Your task to perform on an android device: Go to the ZVV app, tap on a search bar, and search for buses available from "Krone, Oberburg 1, 8158 Regensberg (1)" to "Riedikon, Dorf", on August 12, 2023, at 12:00 PM.
Image 0: 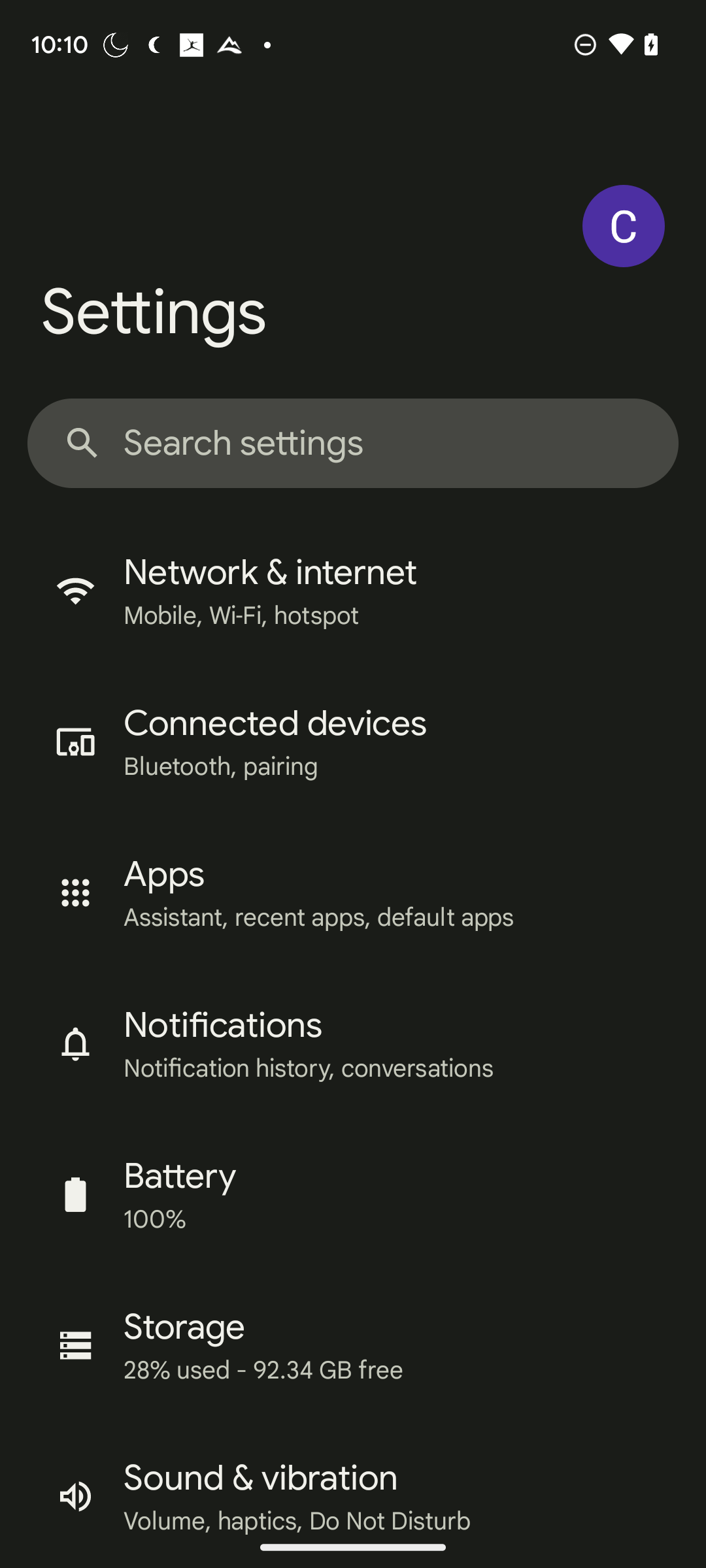
Open ZVV app
Step 0: open app "ZVV"
Image 2: 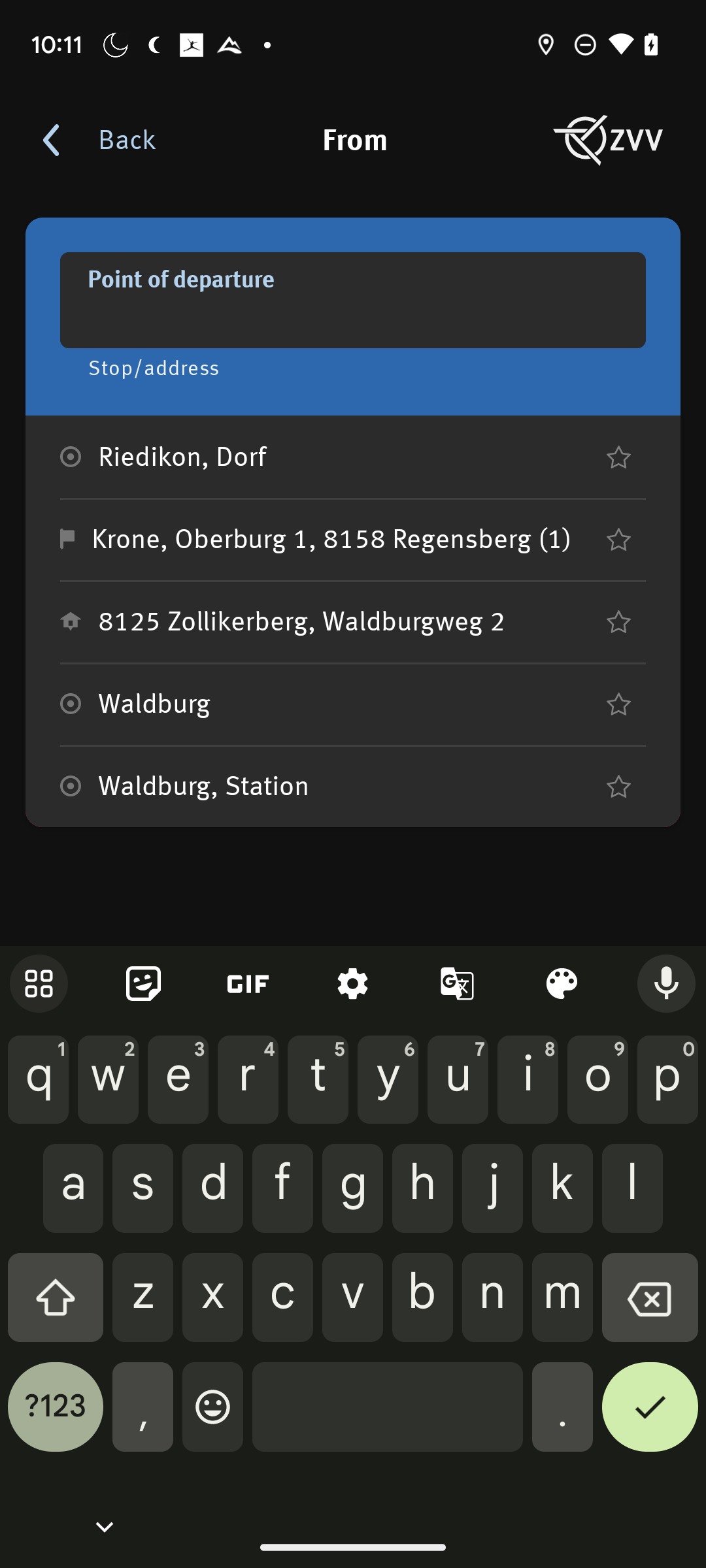
Type Krone, Oberburg 1, 8158 Regensberg (1)
Step 2: type "Krone, Oberburg 1, 8158 Regensberg (1)"
Image 3: 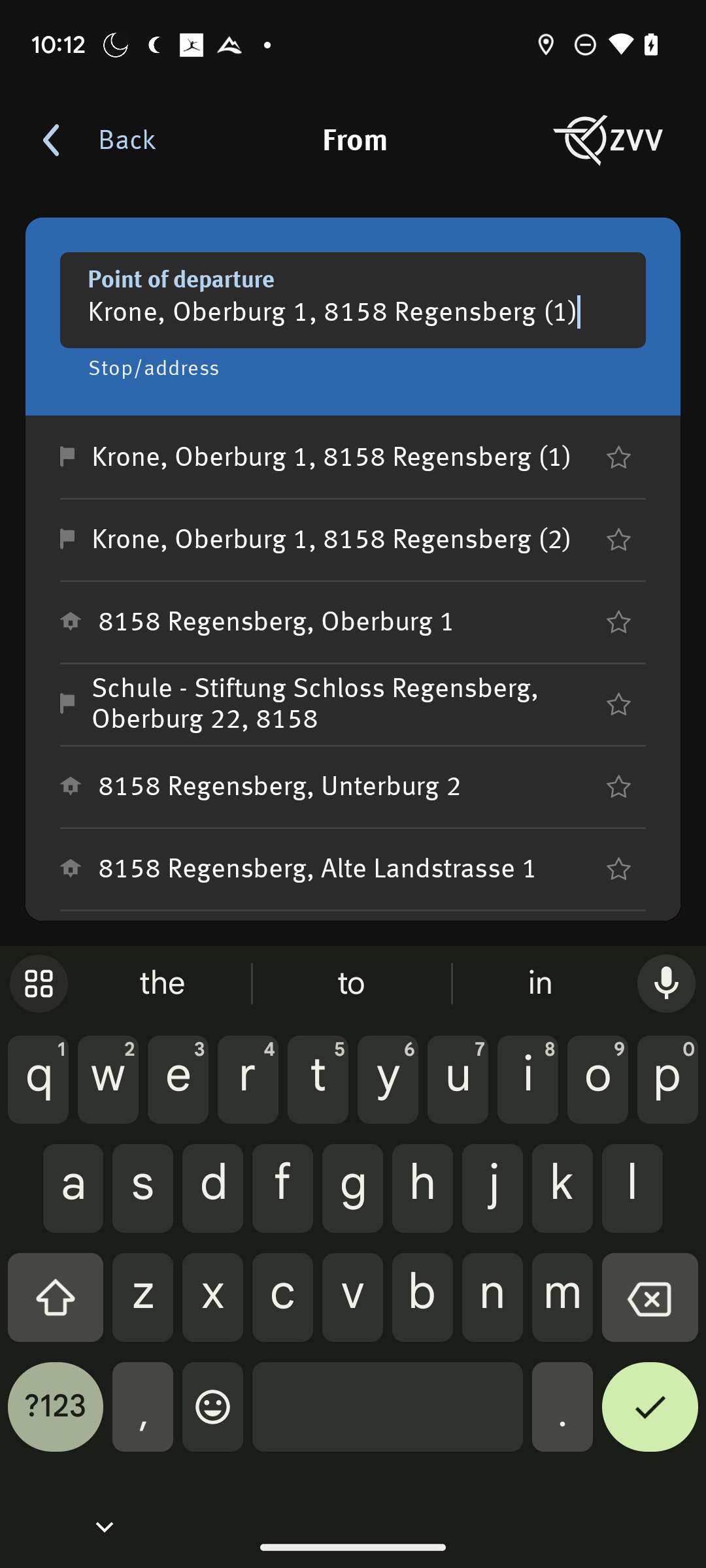
Click on Krone, Oberburg 1, 8158 Regensberg (1)
Step 3: click (352, 457)
Image 4: 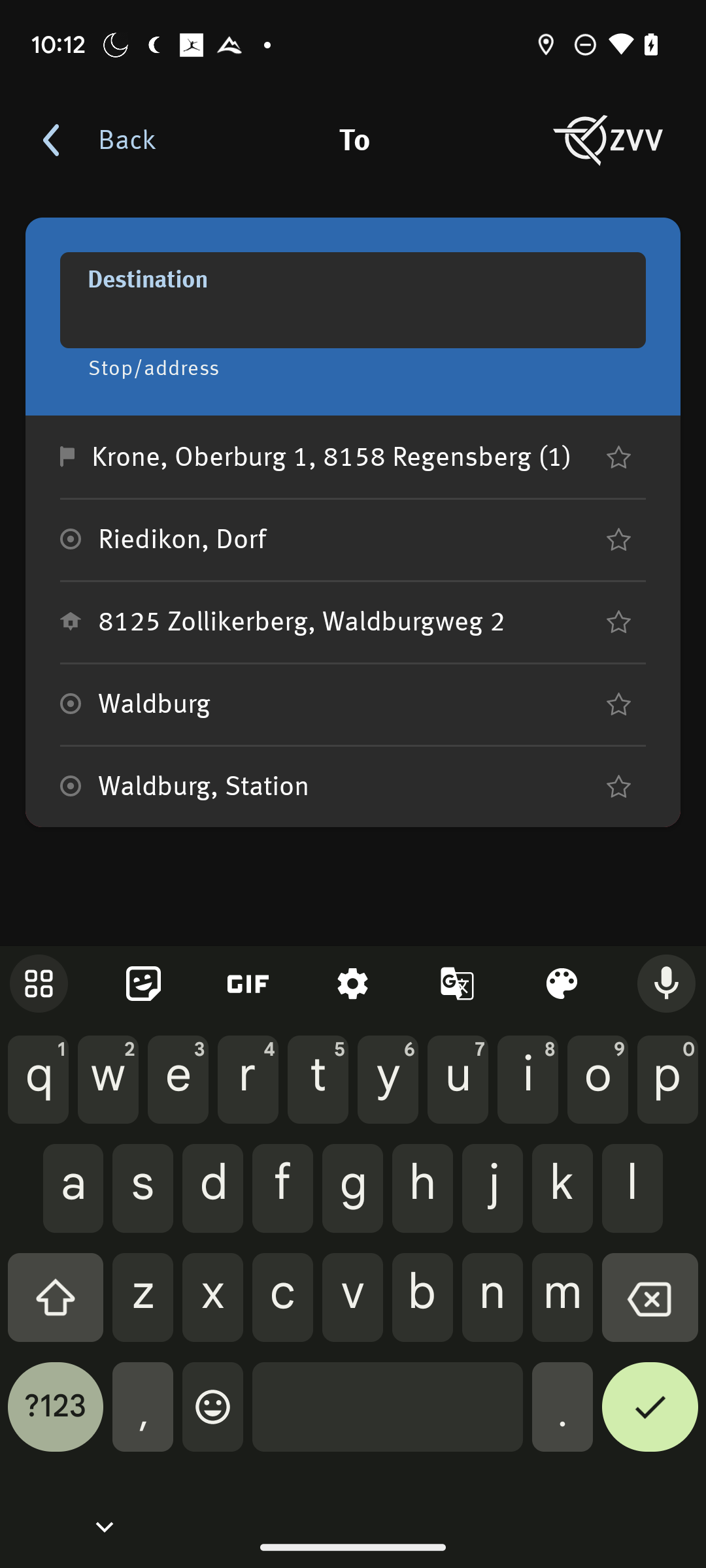
Type Riedikon, Dorf
Step 4: type "Riedikon, Dorf"
Image 5: 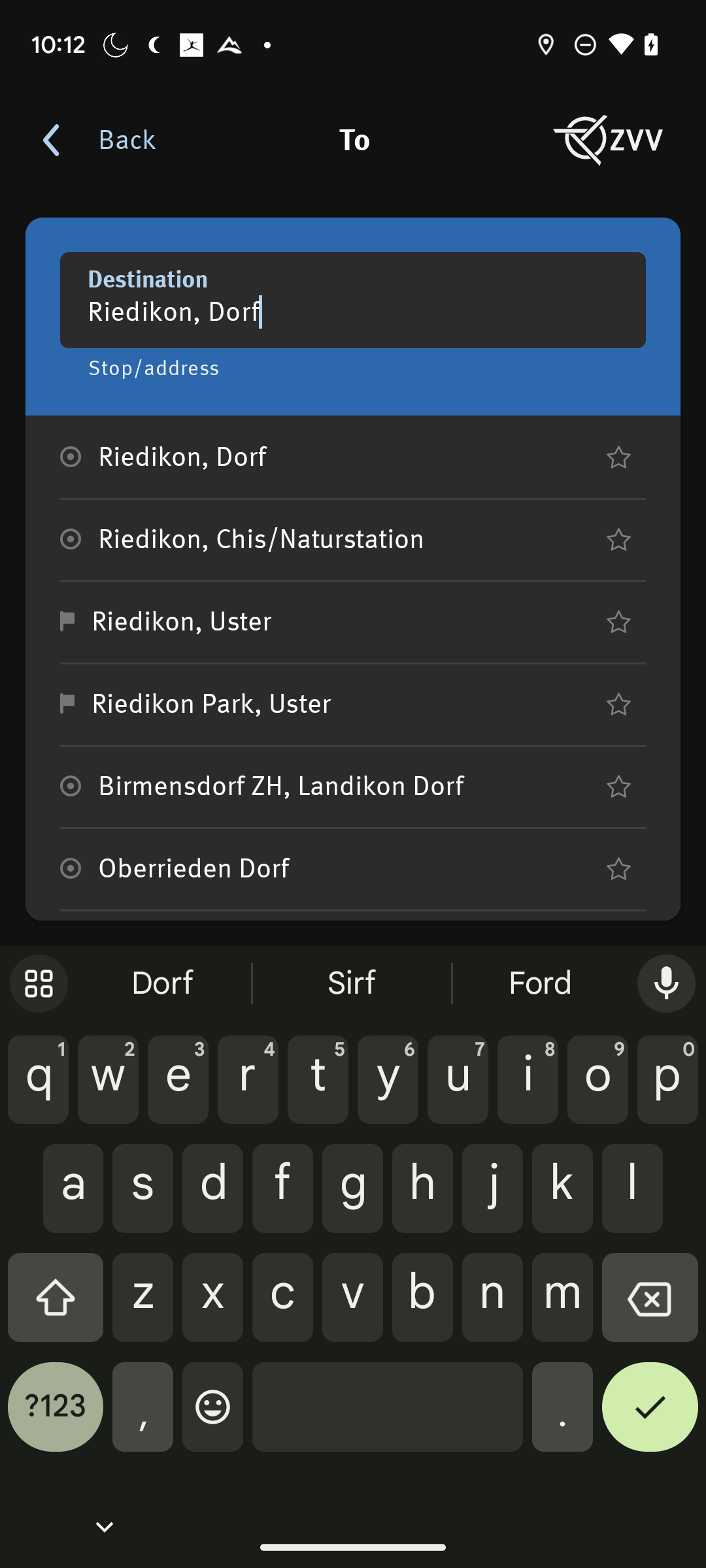
Click on Riedikon, Dorf
Step 5: click (355, 457)
Image 6: 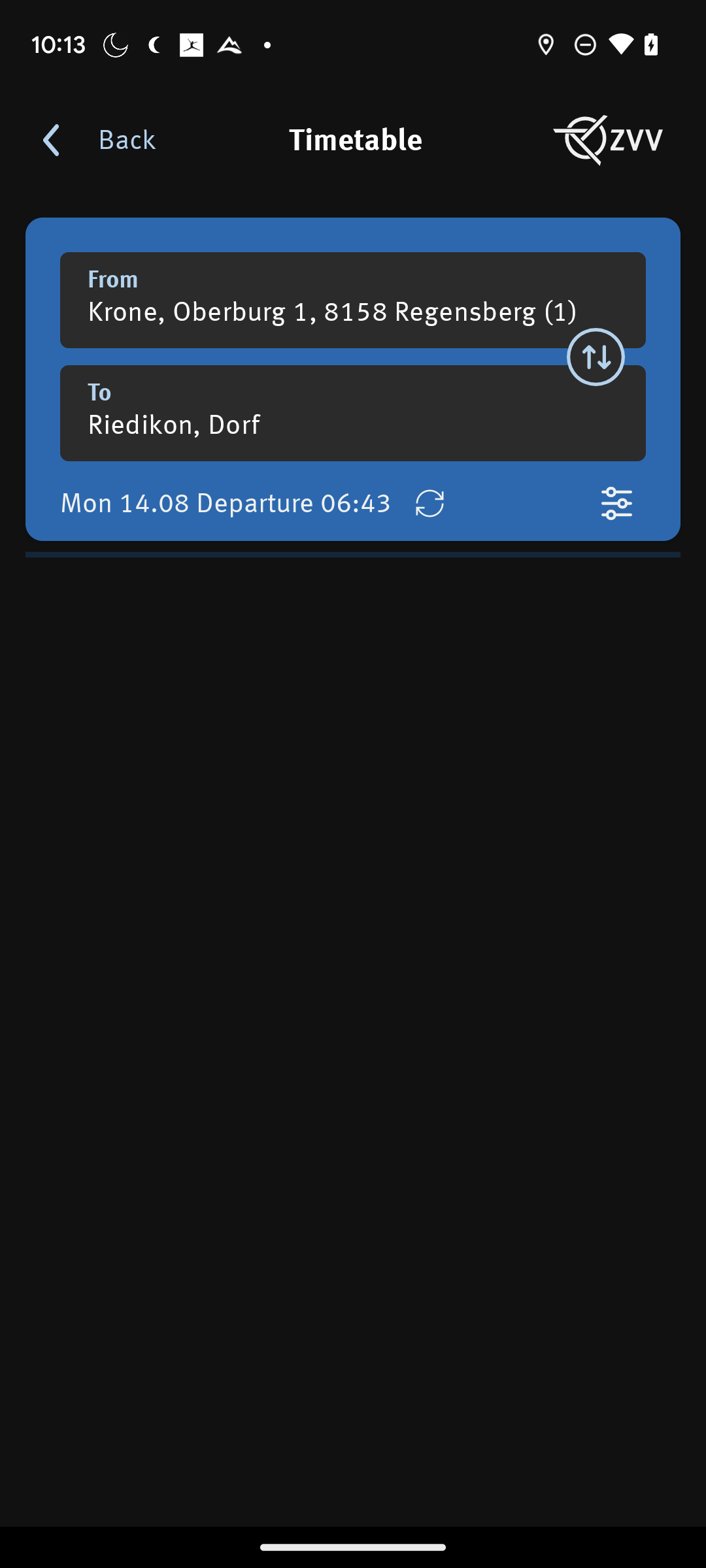
Click on Riedikon, Dorf
Step 6: wait